Your task to perform on an android device: As I need to visit the Dam bus station, so let me see the schedule to there.
Image 0: 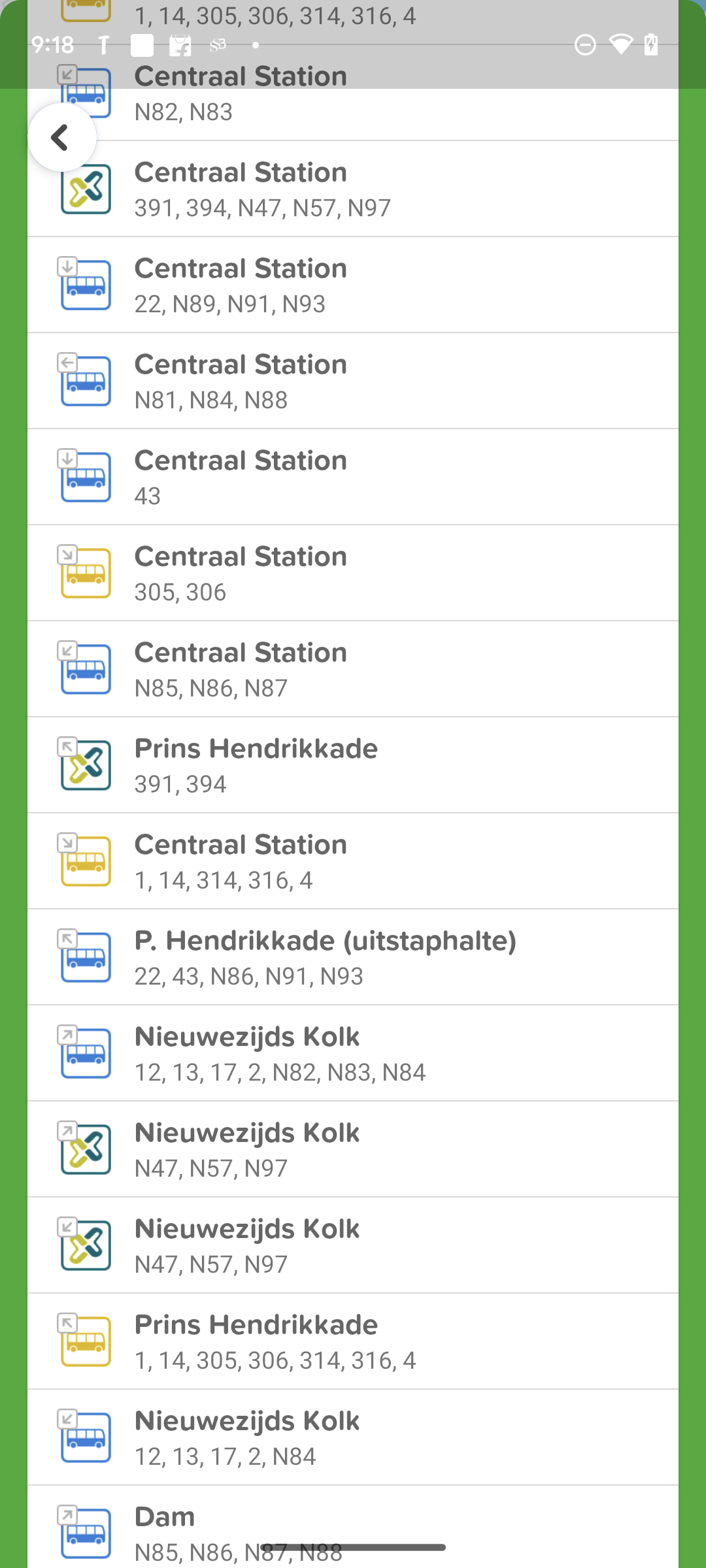
Click on the Dam option on the bottom of the screen.
Step 0: click (399, 1517)
Image 1: 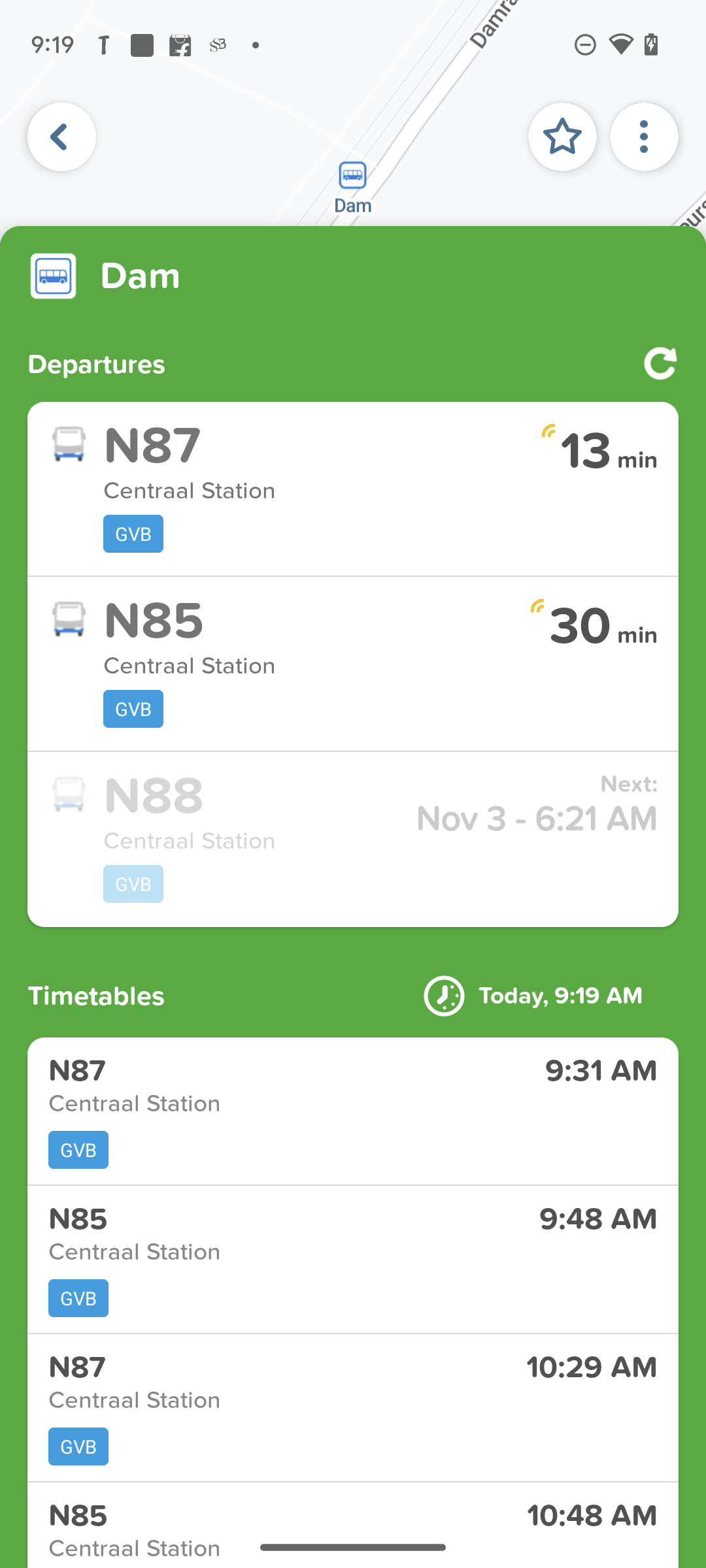
Swipe up to see the timing late in the day.
Step 1: scroll down
Image 2: 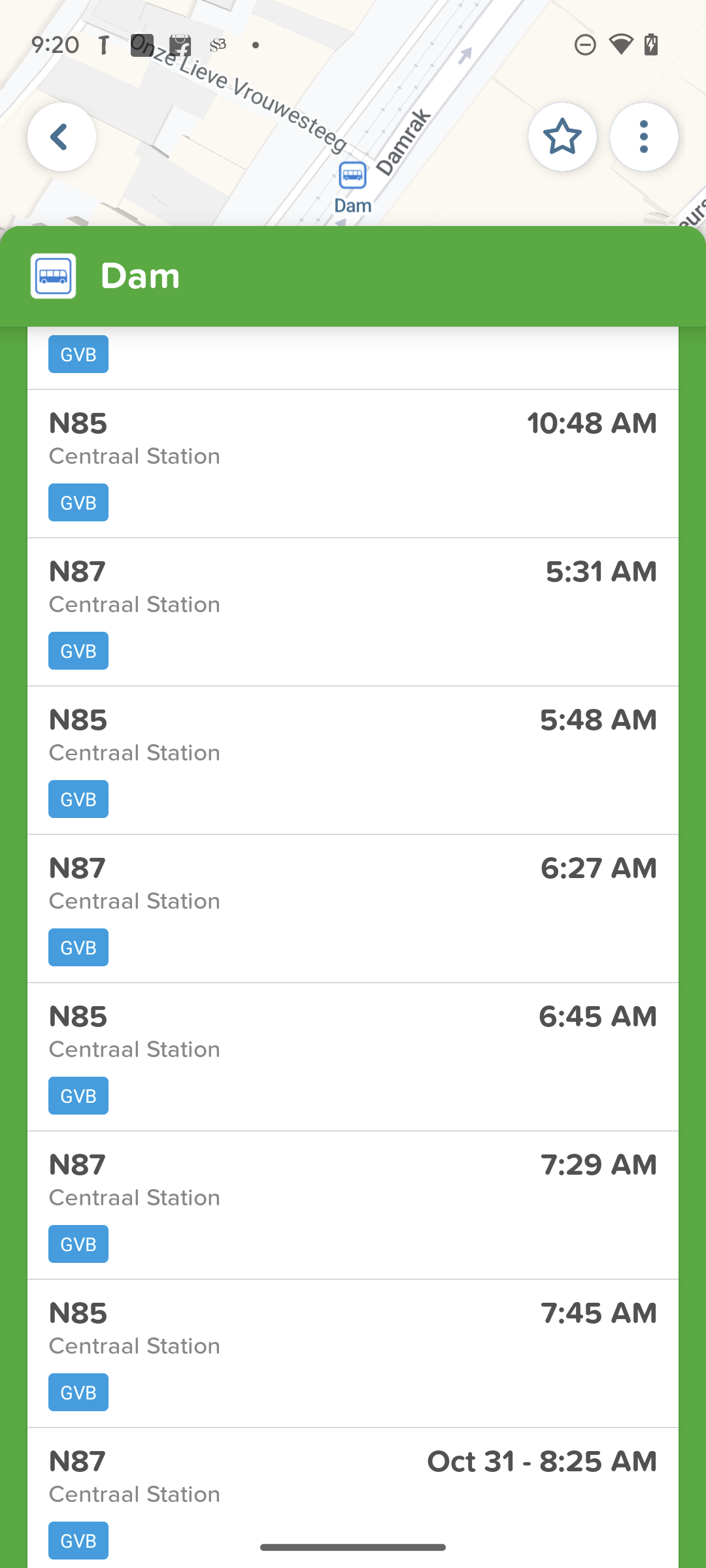
Swipe up to see the timing late in the day.
Step 2: scroll down